Your task to perform on an android device: I am looking for a new smart phone for me, so browse for the "iPhone 15 Pro Max (256GB) in Blue Titanium" on the Amazon app.
Image 0: 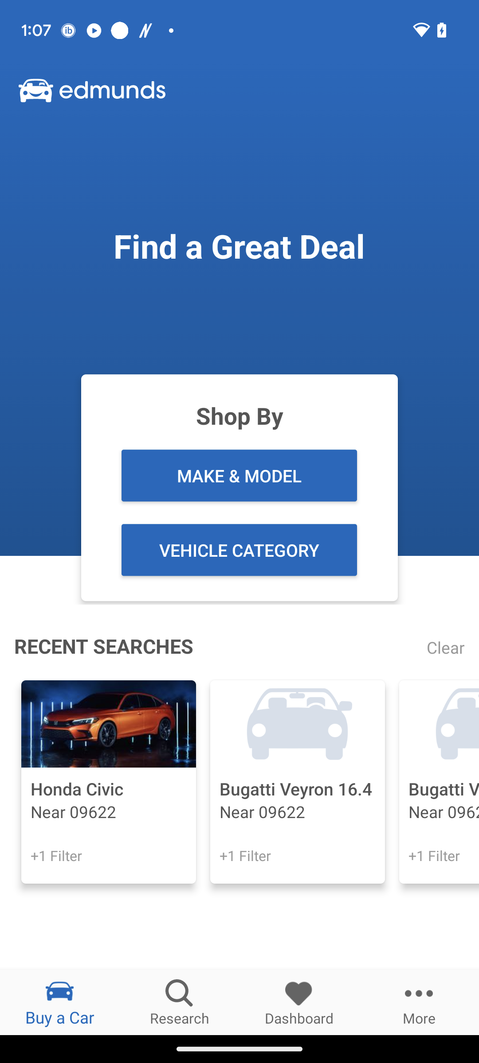
Open the amazon app.
Step 0: open app "Amazon"
Image 1: 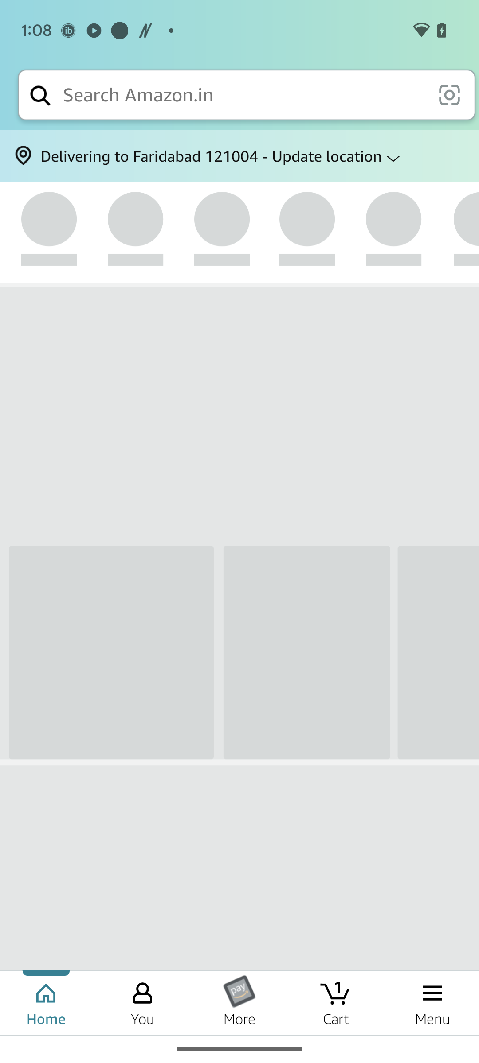
Click on the search box.
Step 1: click (243, 95)
Image 2: 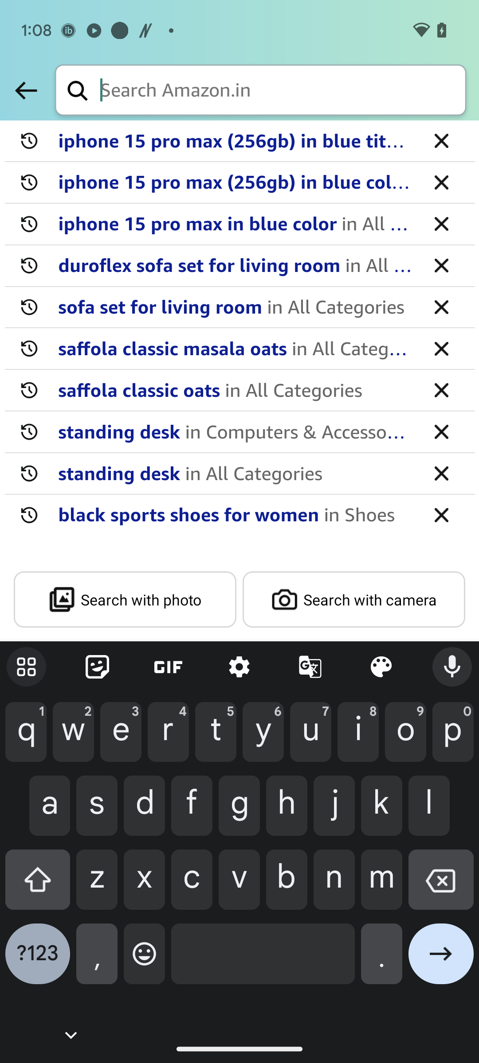
Type "iPhone 15 Pro Max (256GB) in Blue Titanium" in the search box.
Step 2: type "iPhone 15 Pro Max (256GB) in Blue Titanium"